Your task to perform on an android device: Compare the costs that different retailers are willing to charge for the same type of newfeel soft 140 mesh women's fitness walking shoes
Image 0: 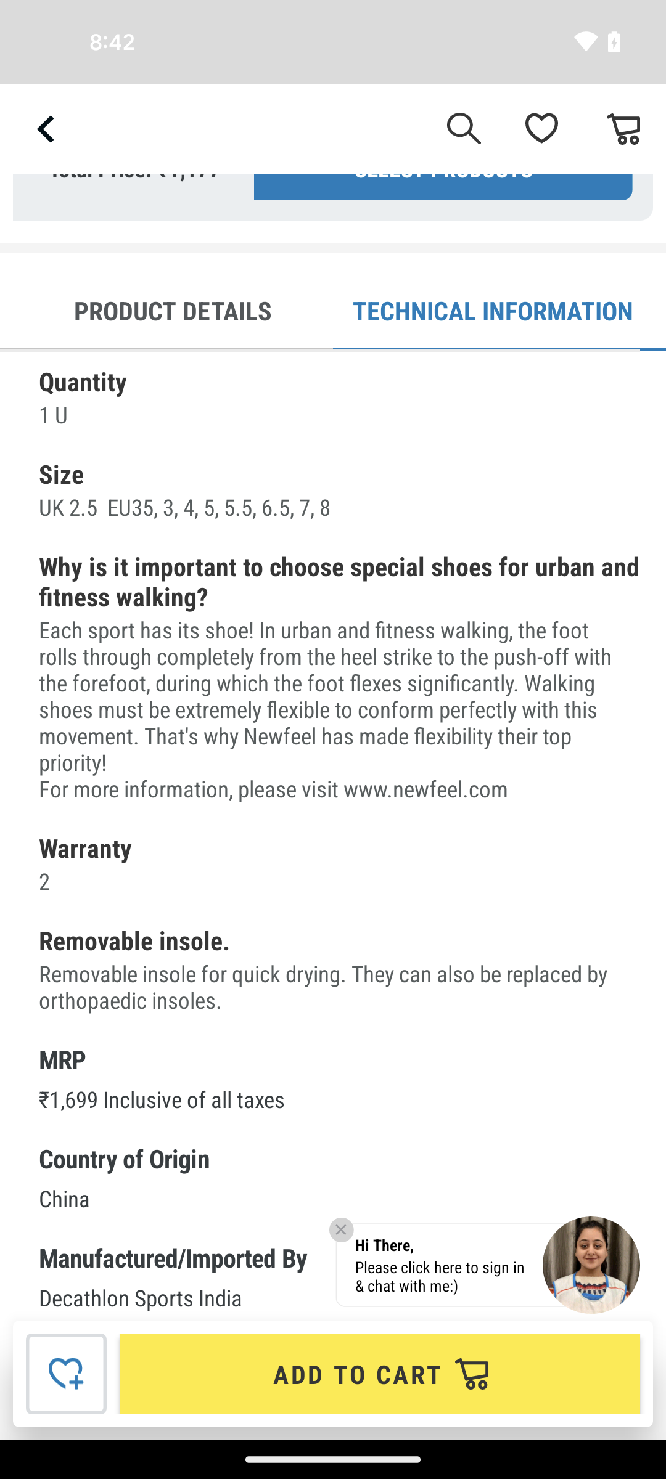
Swipe up to view the similar product
Step 0: scroll down
Image 1: 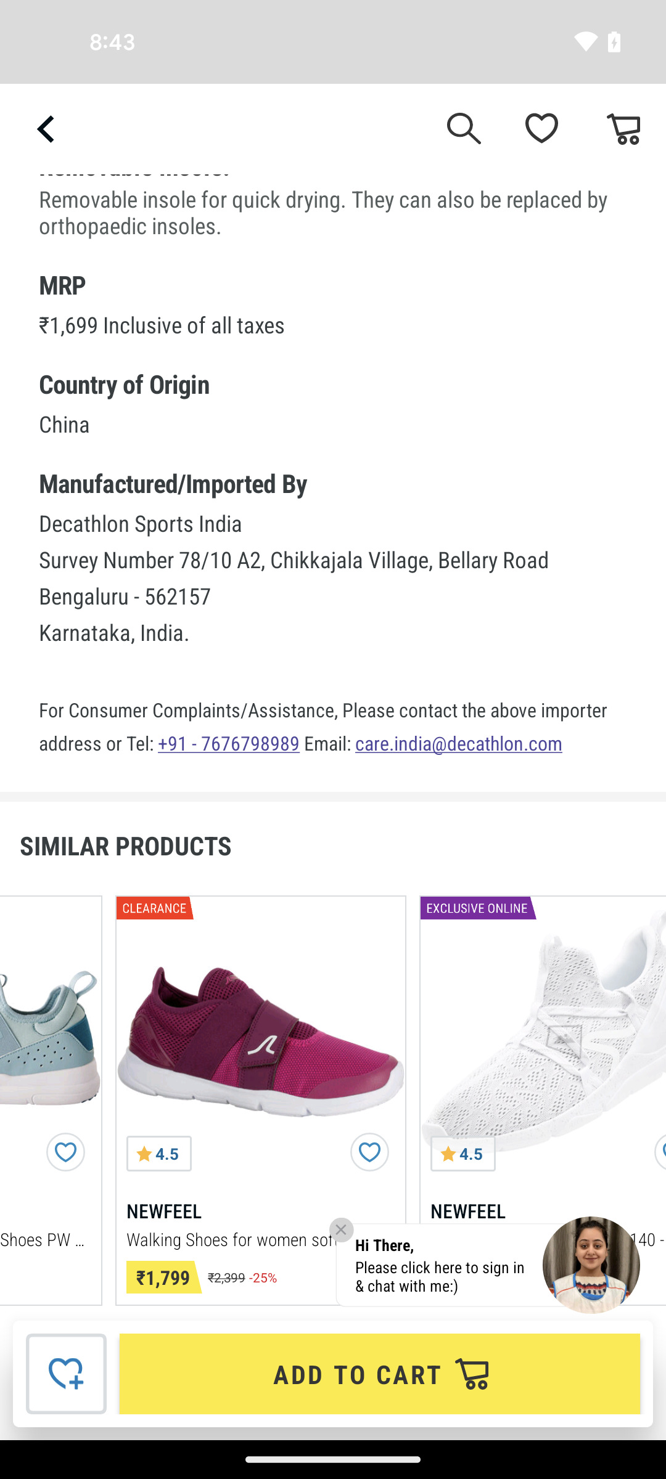
Swipe left to view more comparative items
Step 1: scroll right
Image 2: 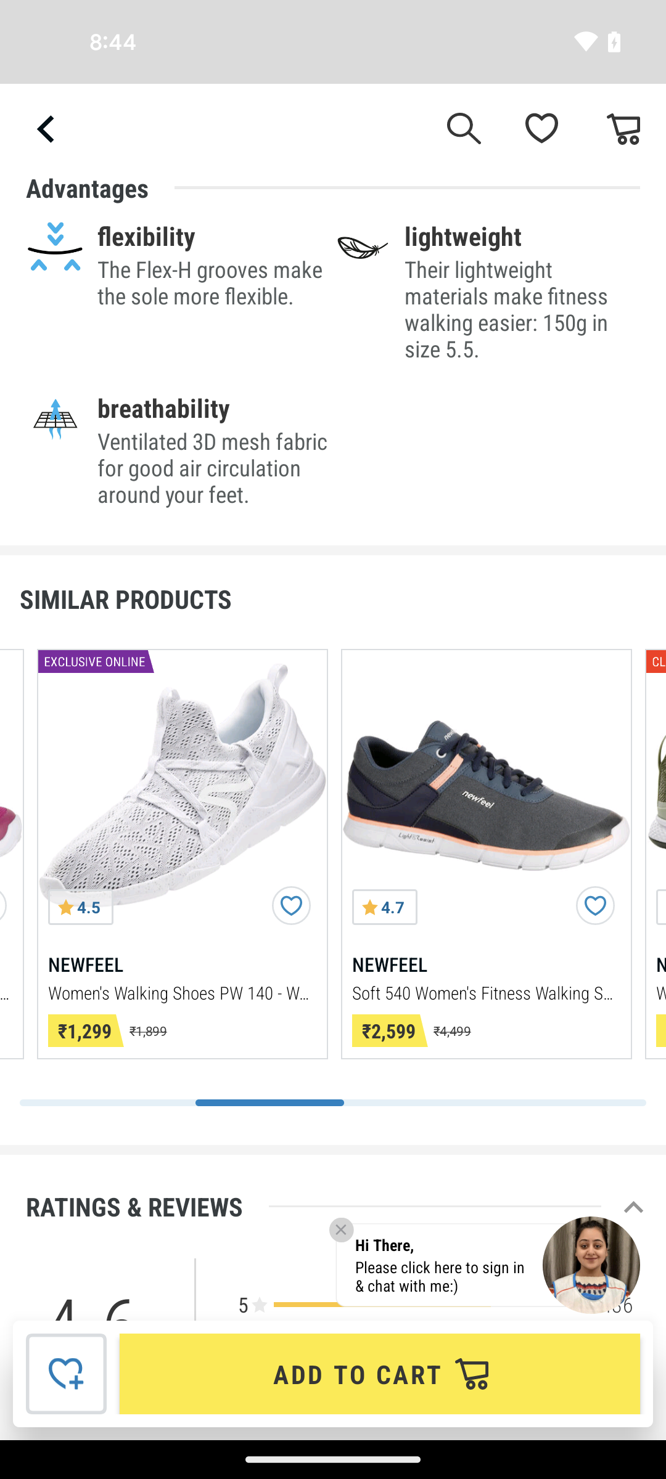
Swipe left to view more comparative items
Step 2: scroll right